Your task to perform on an android device: I would like to begin the personalized meditation on my own for at least 8 minutes In the Mindfulness app .
Image 0: 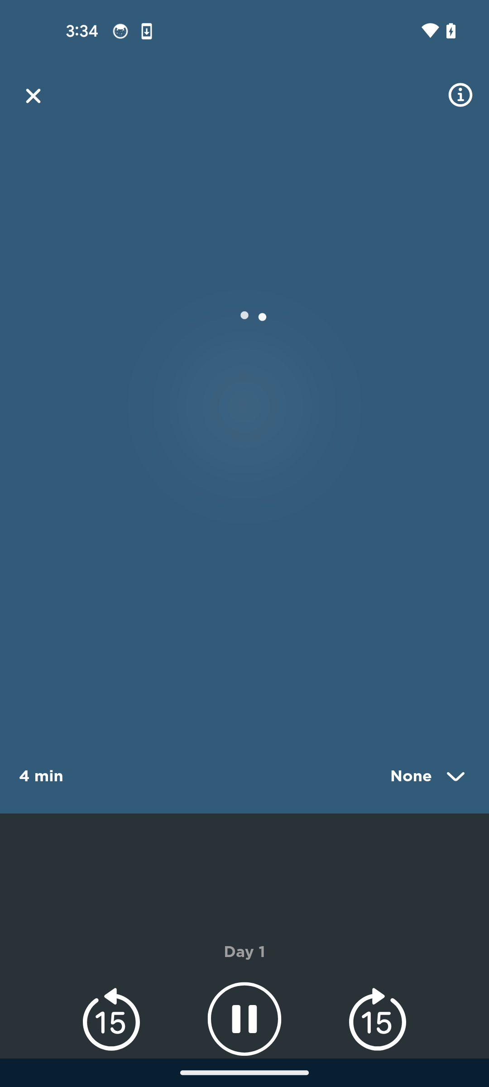
Get back to the homepage of the app
Step 0: press back button
Image 1: 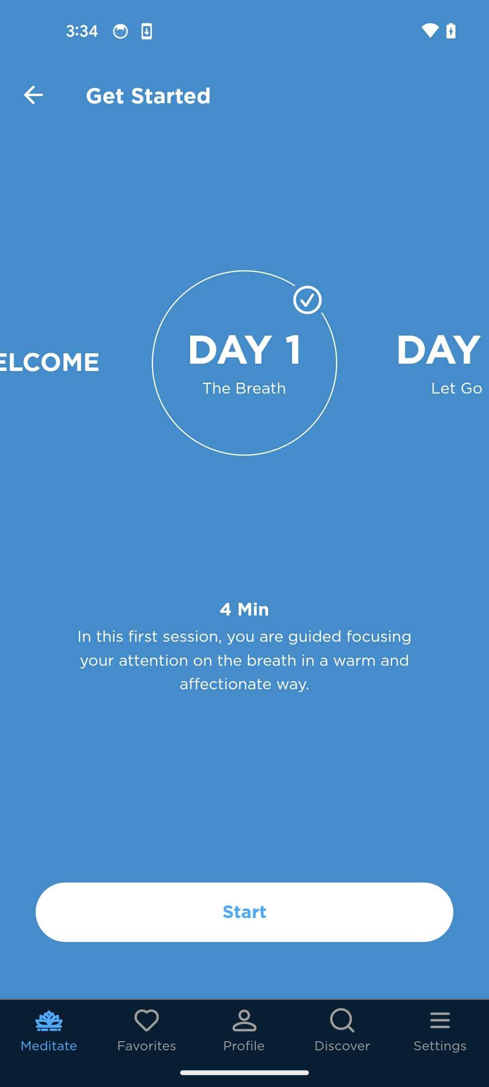
Get back to the homepage of the app
Step 1: press back button
Image 2: 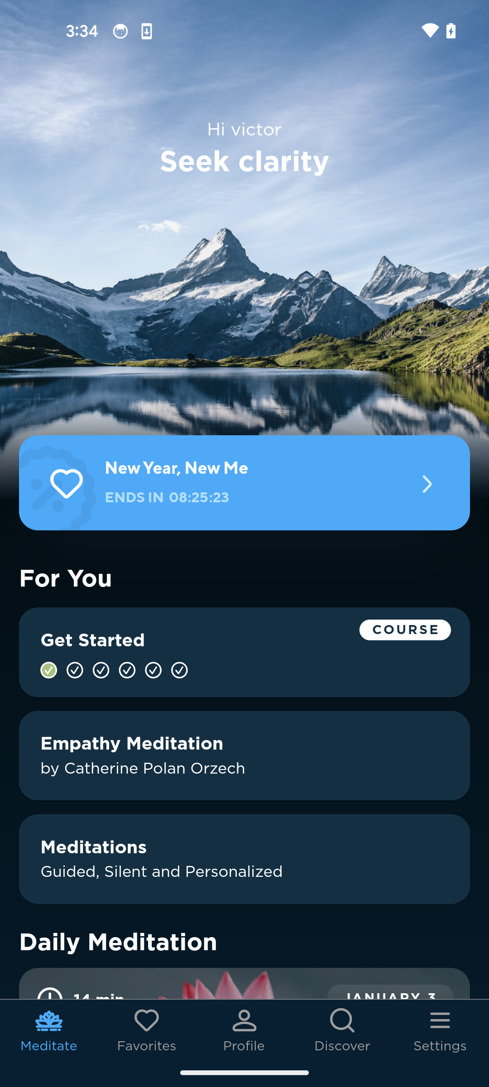
Click on the Meditation button
Step 2: click (244, 859)
Image 3: 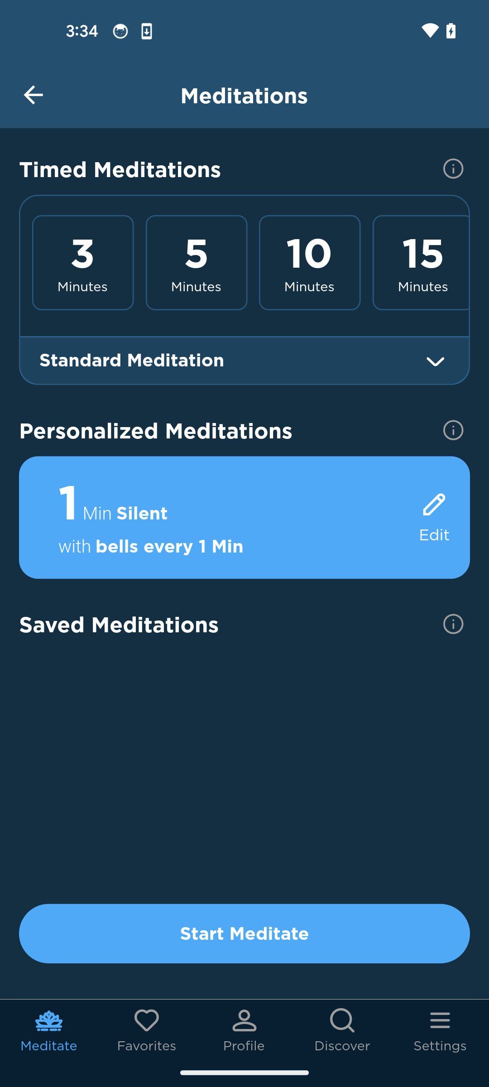
Click on the Edit button next to the 1 Min silent
Step 3: click (434, 518)
Image 4: 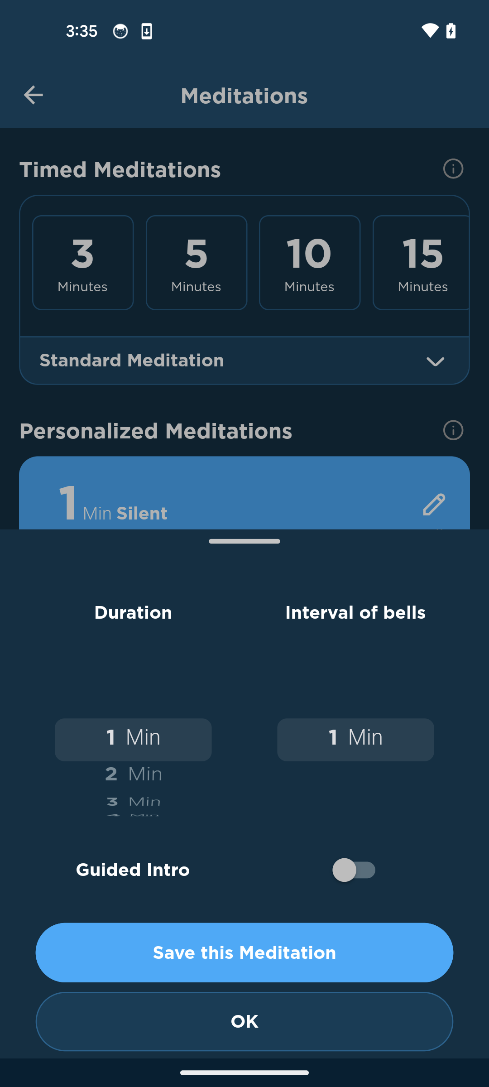
Swipe up the duration dial upto 8 minutes
Step 4: scroll down
Image 5: 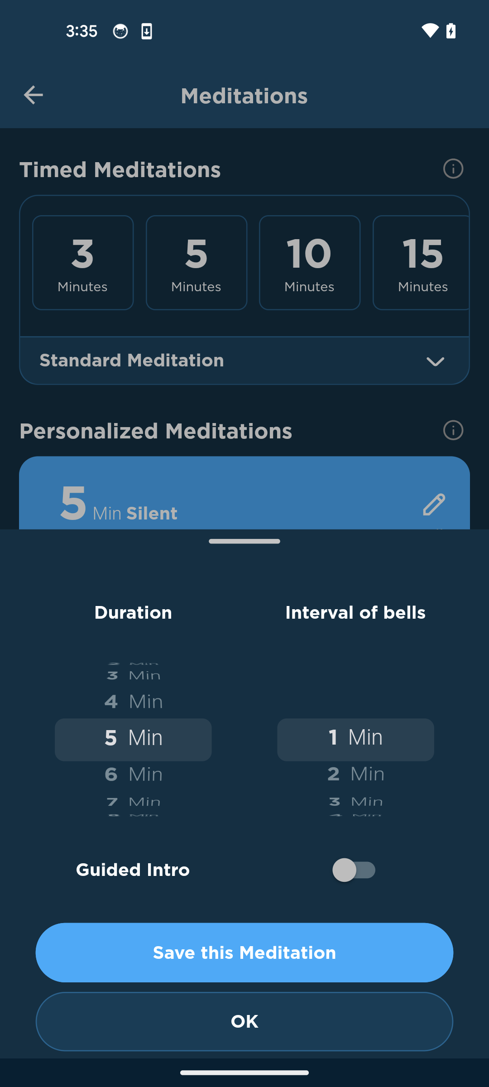
Swipe up the duration dial upto 8 minutes
Step 5: scroll down
Image 6: 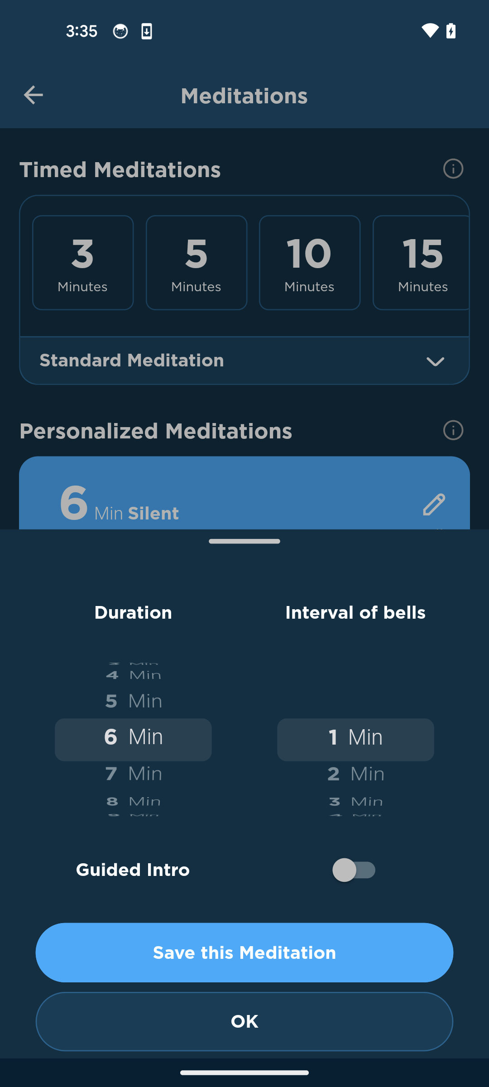
Swipe up the duration dial upto 8 minutes
Step 6: scroll down
Image 8: 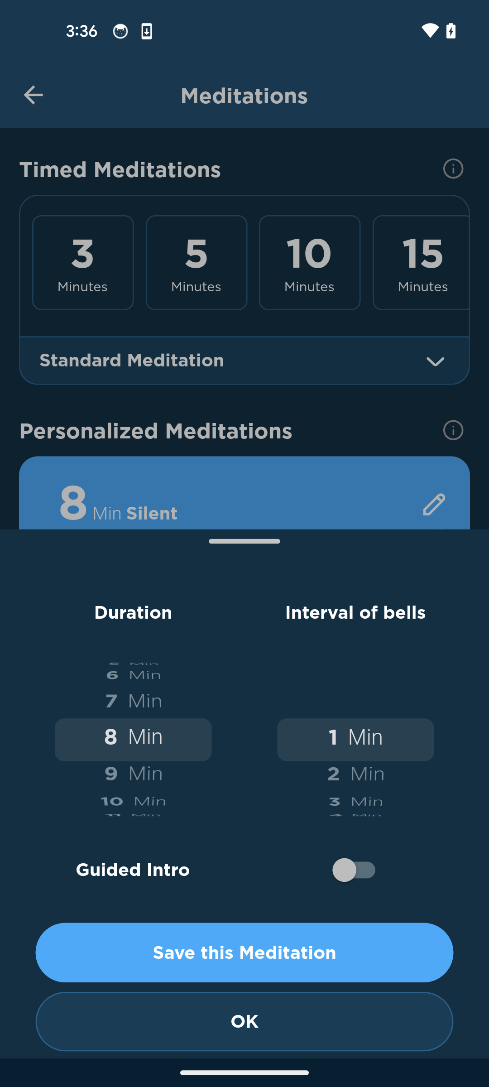
Click on the OK button
Step 8: click (244, 1021)
Image 9: 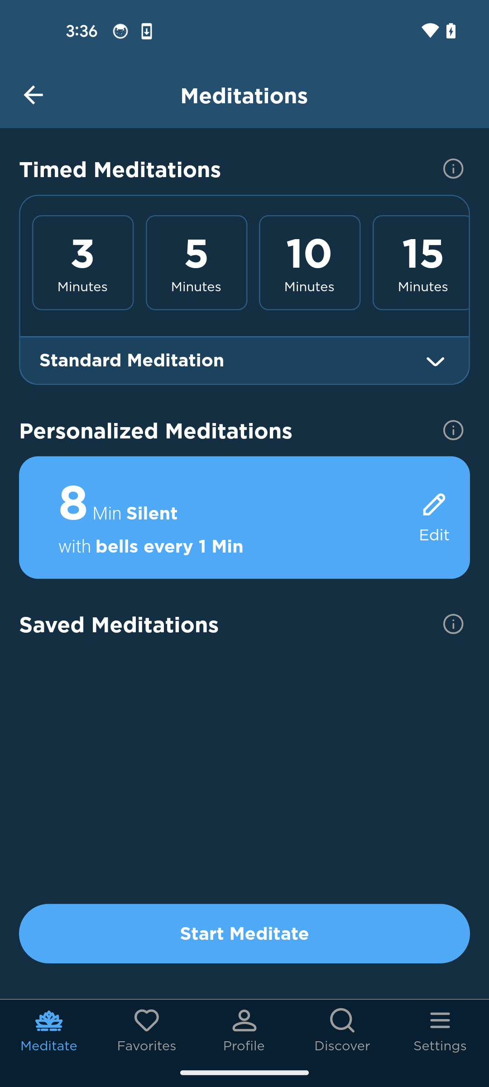
Click on the Start Meditate button
Step 9: click (244, 933)